Your task to perform on an android device: Share my walking progress with richard.wagner@example.com via gmail on the Google Fit app.
Image 0: 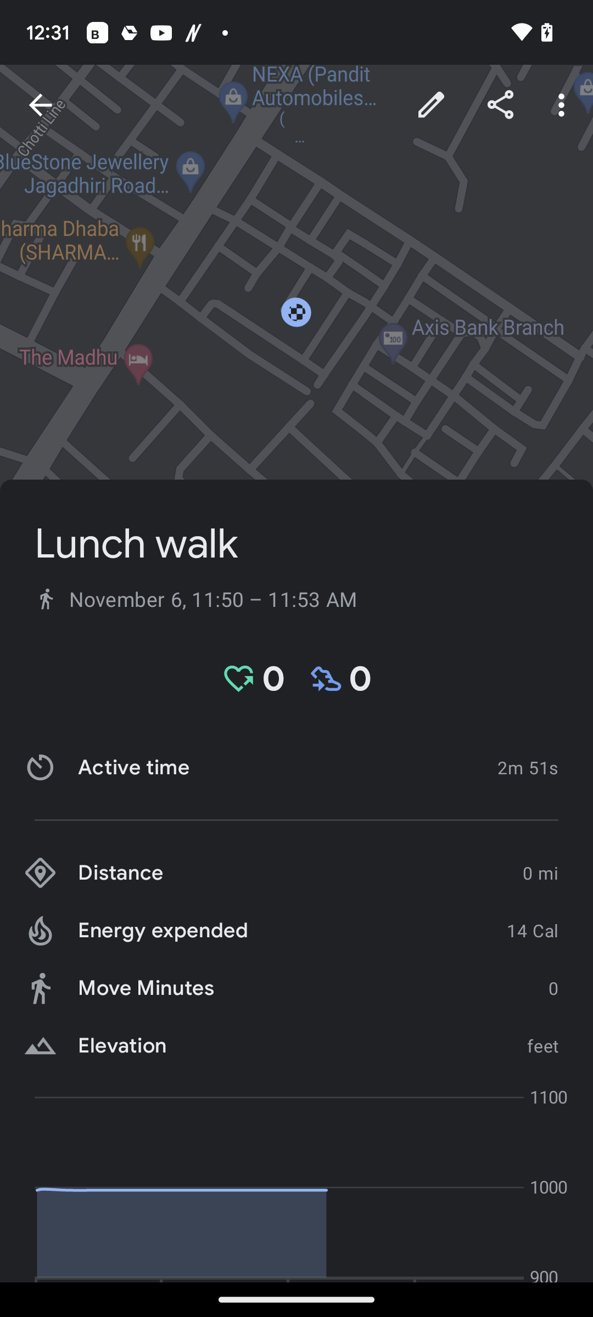
Click on the share icon at the top right side of the screen.
Step 0: click (501, 105)
Image 1: 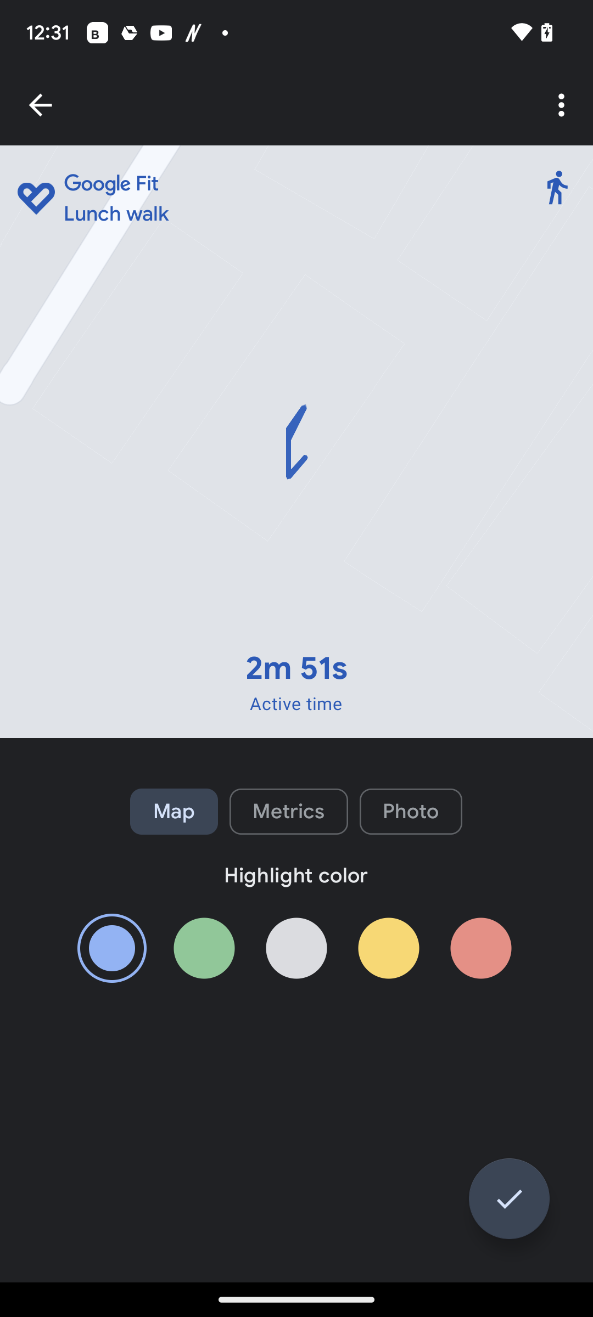
Click on tick icon at the bottom right corner of the screen.
Step 1: click (509, 1198)
Image 2: 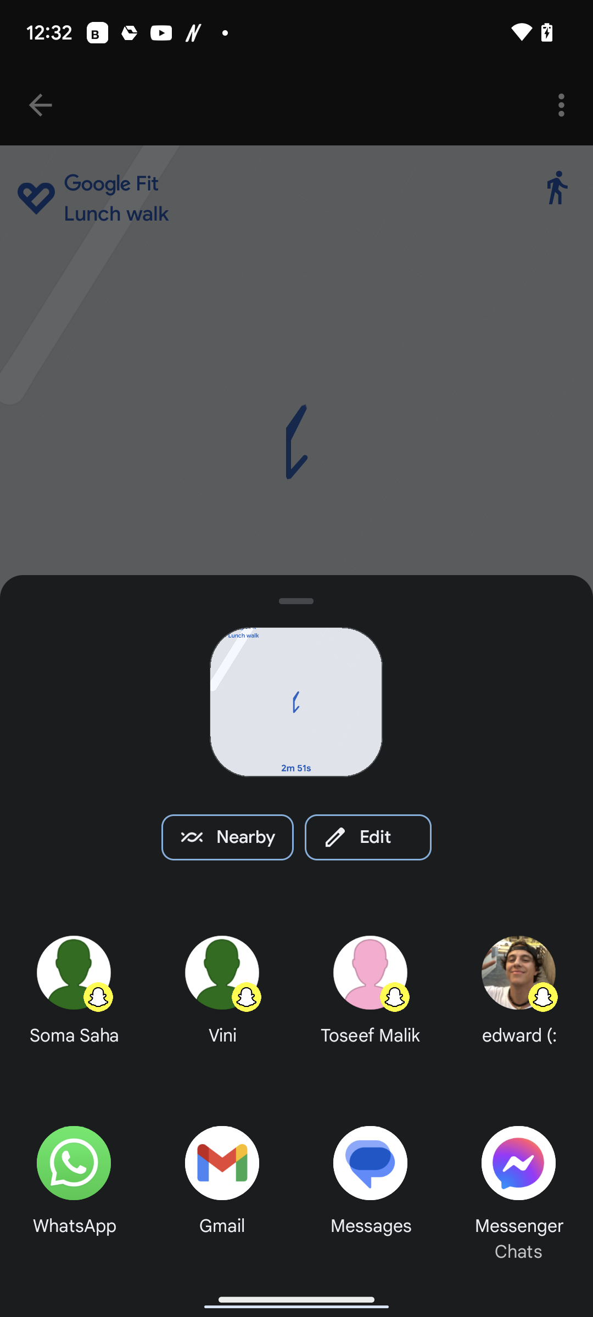
Click on Gmail at the bottom of the screen.
Step 2: click (232, 1179)
Image 4: 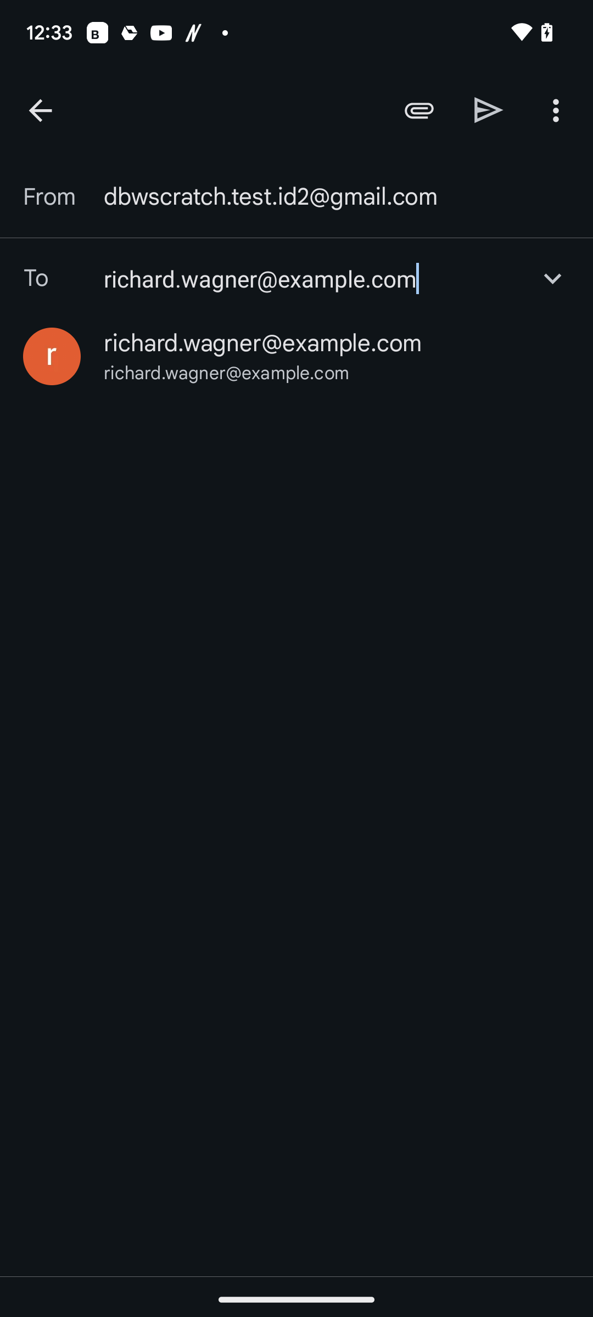
Click on the send icon at the top right side of the screen.
Step 4: click (489, 110)